Your task to perform on an android device: I hope my friend Rick Weinstein likes this video. Share this It's A Man's Man's Man's World (Stereo) song by Luciano Pavarotti & James Brown video to Rick Weinstein mail id at rick.weinstein@dayrep.com from gmail in the YouTube app
Image 0: 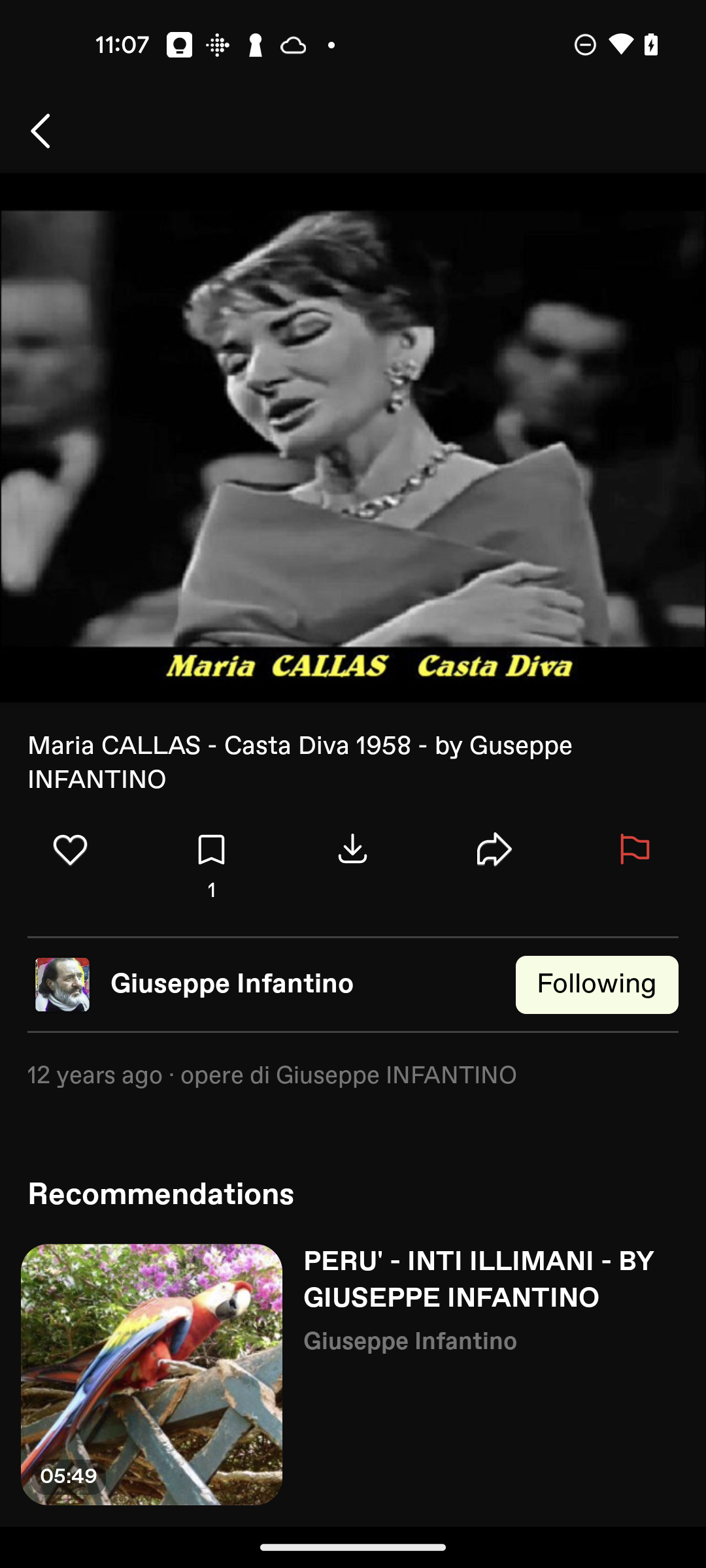
Open the YouTube app
Step 0: open app "YouTube"
Image 1: 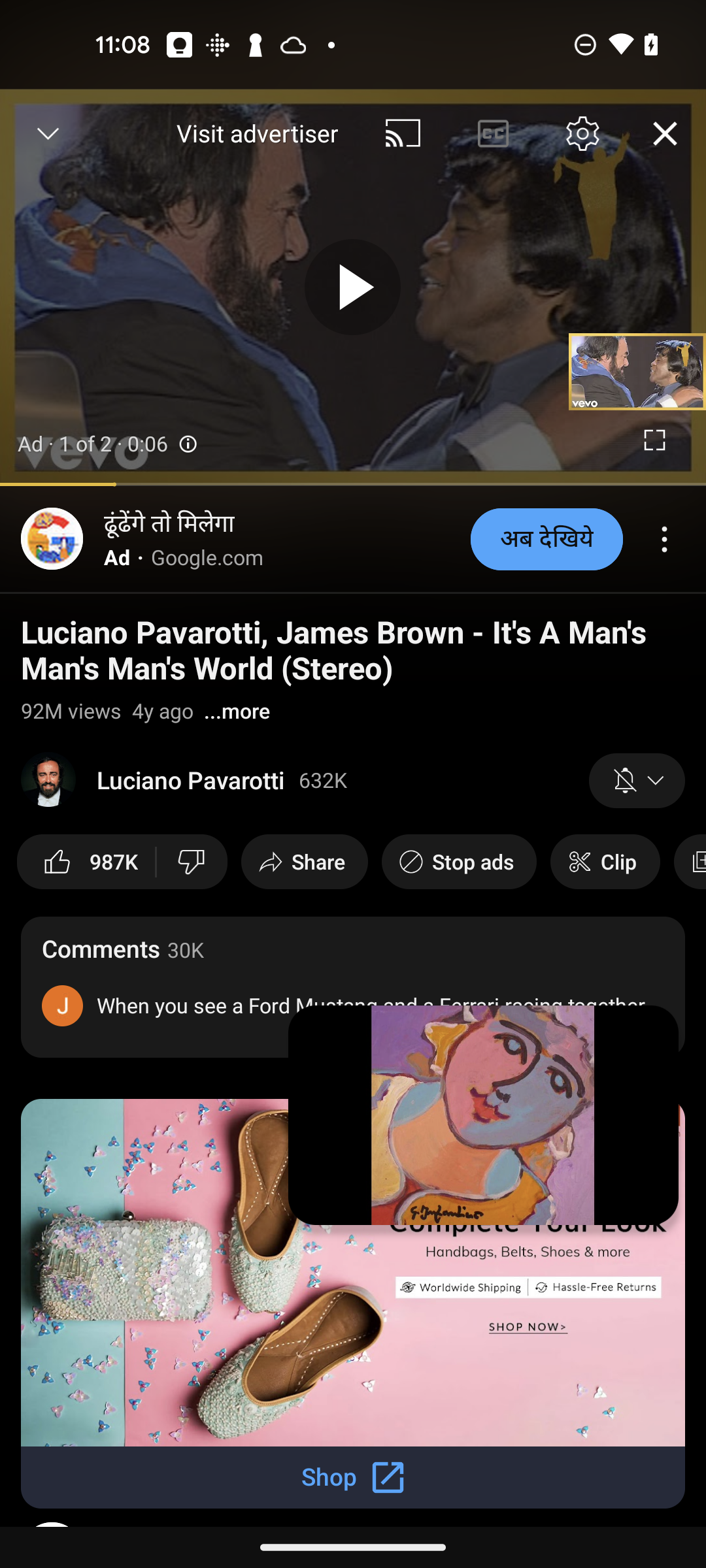
Click on the Share button
Step 1: click (318, 862)
Image 2: 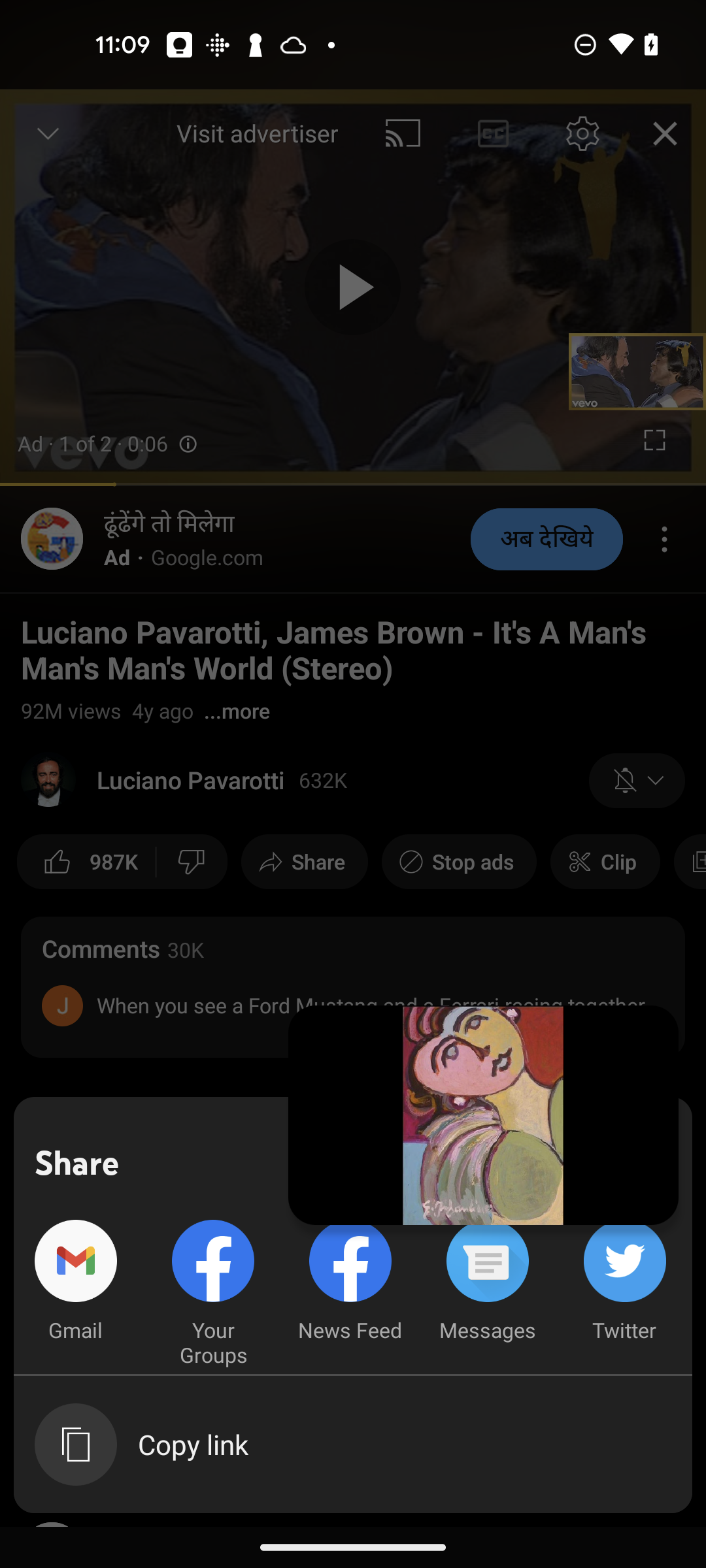
Click on the Gmail at the share section
Step 2: click (75, 1281)
Image 3: 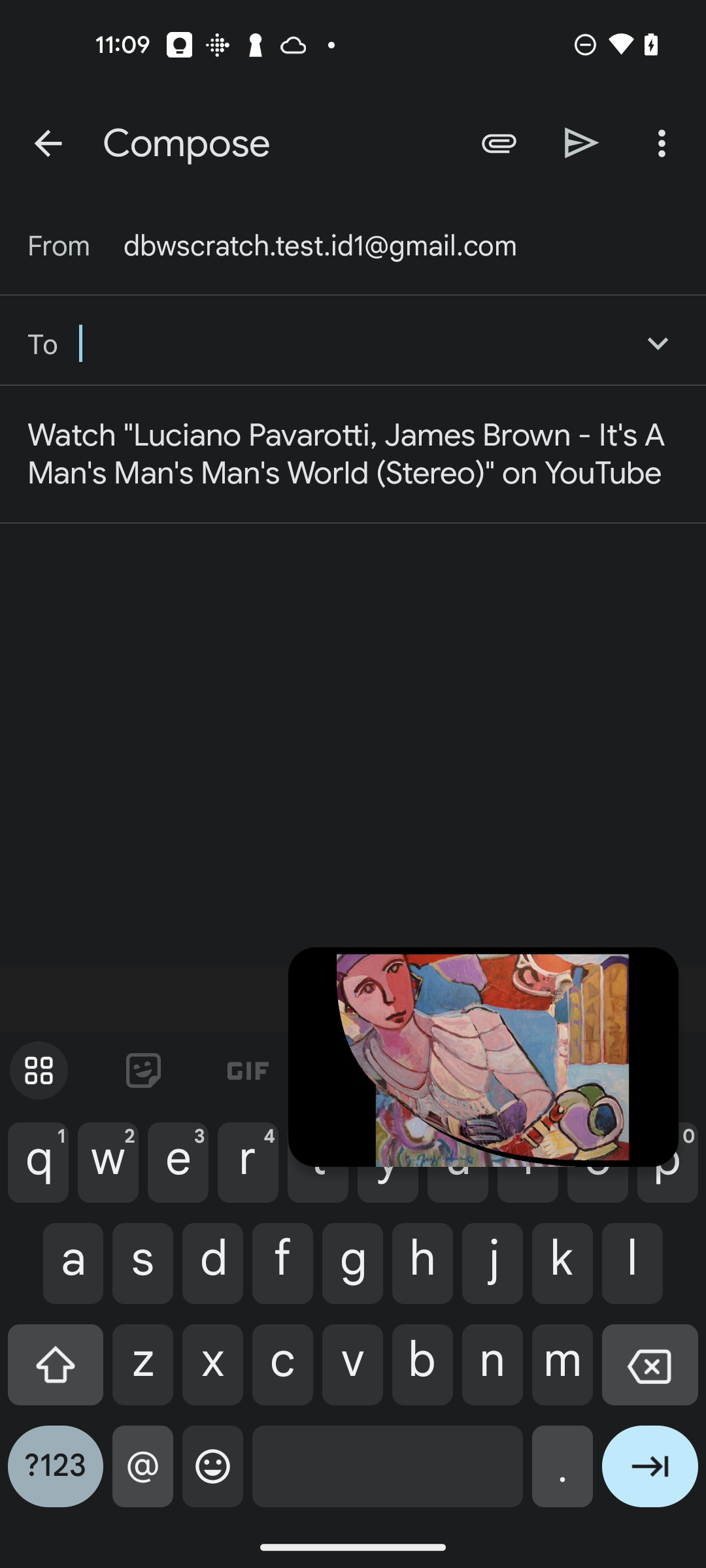
Type rick.weinstein@dayrep.com
Step 3: type "rick.weinstein@dayrep.com"
Image 4: 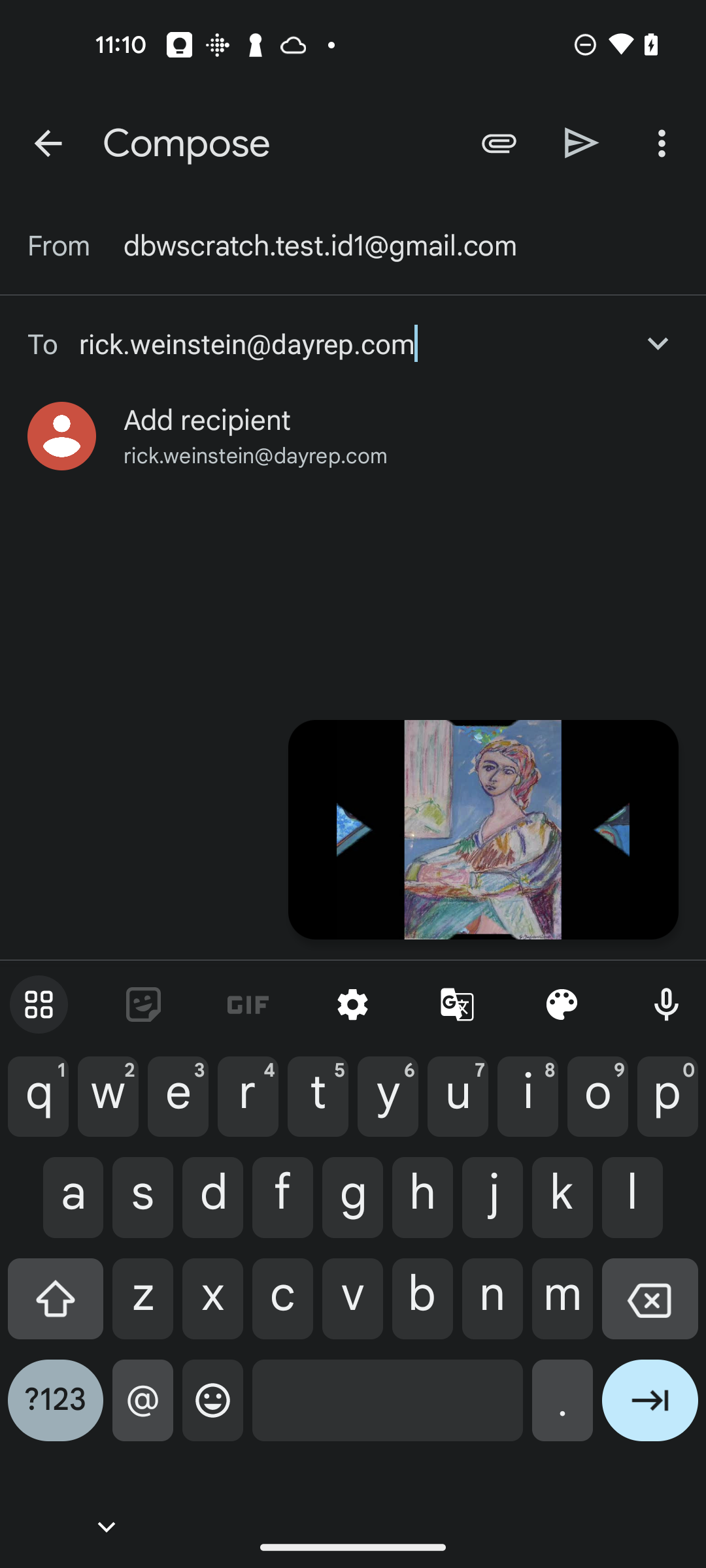
Click on the send icon at the top right of the screen
Step 4: click (582, 142)